Your task to perform on an android device: Open the nike app & search for nike air max 97
Image 1: 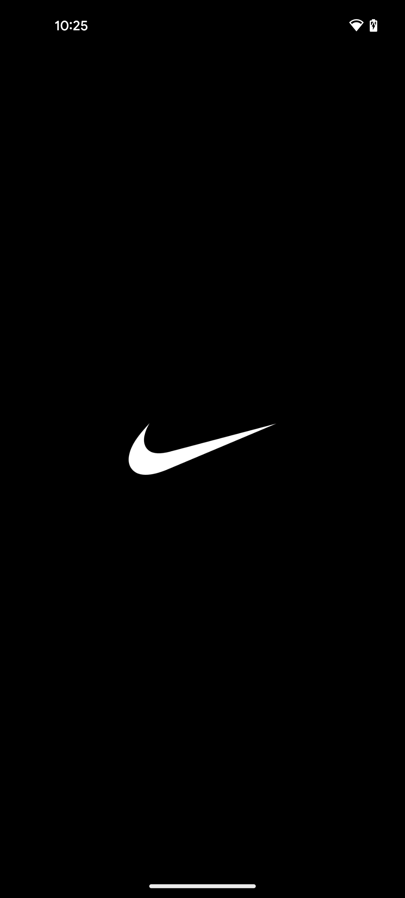
open the Nike app
Step 1: wait
Image 2: 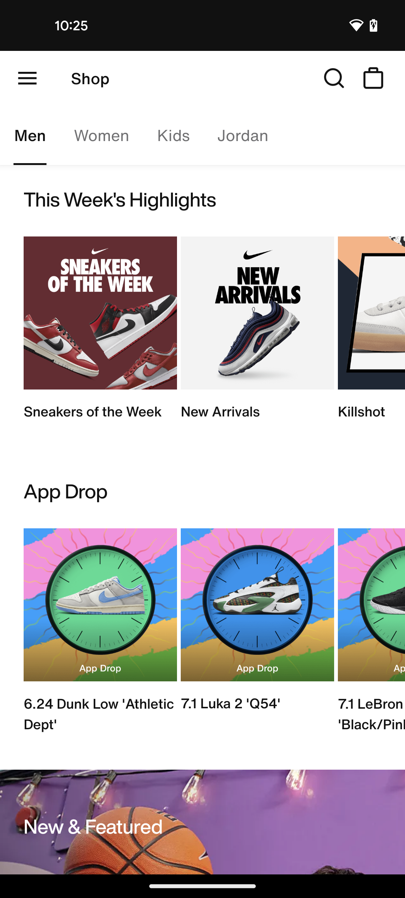
click on the search icon at the top right side of the screen
Step 2: click (334, 78)
Image 3: 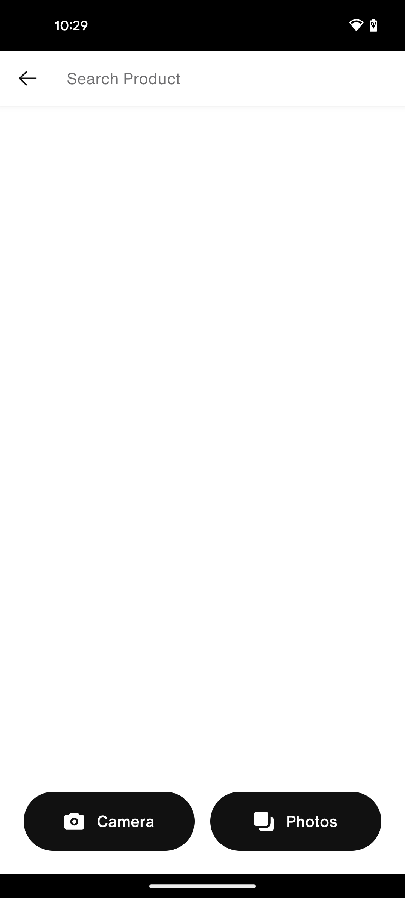
click on Search product bar at the top of the screen
Step 3: click (234, 78)
Image 4: 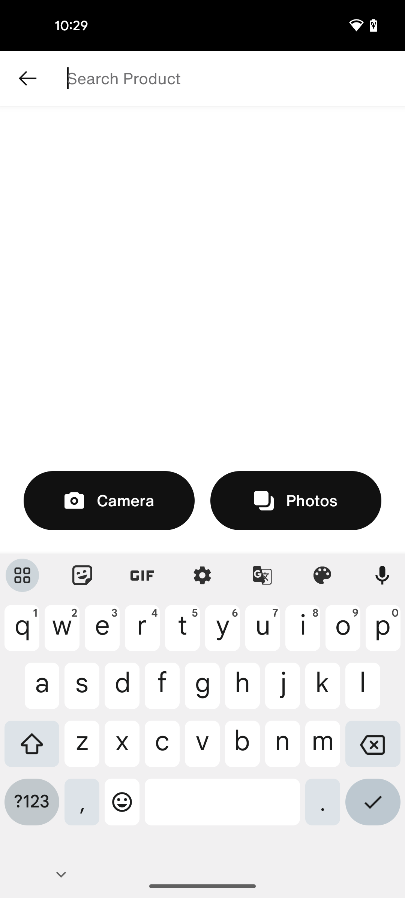
enter the product name nike air max 97
Step 4: type "nike air max 97"
Image 6: 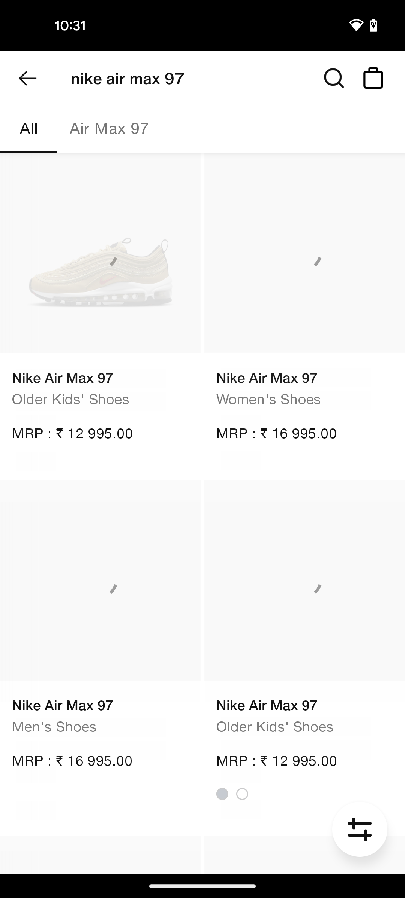
click on tick icon at the bottom right corner of the screen
Step 6: wait